Your task to perform on an android device: Show me the care plan progress of my  Violas plant on the Blossom app.
Image 0: 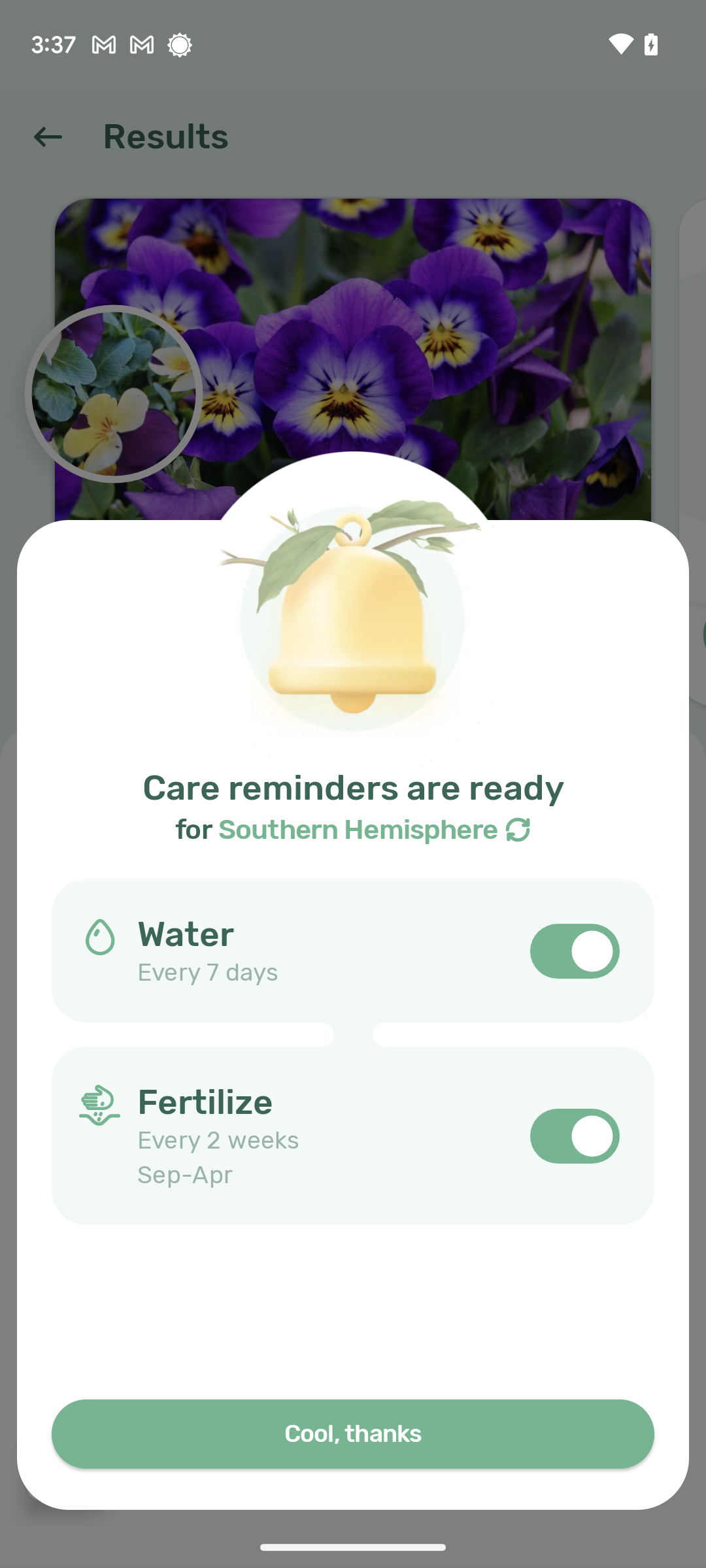
Click on the Cool, thanks tab at the bottom of the screen.
Step 0: click (353, 1433)
Image 1: 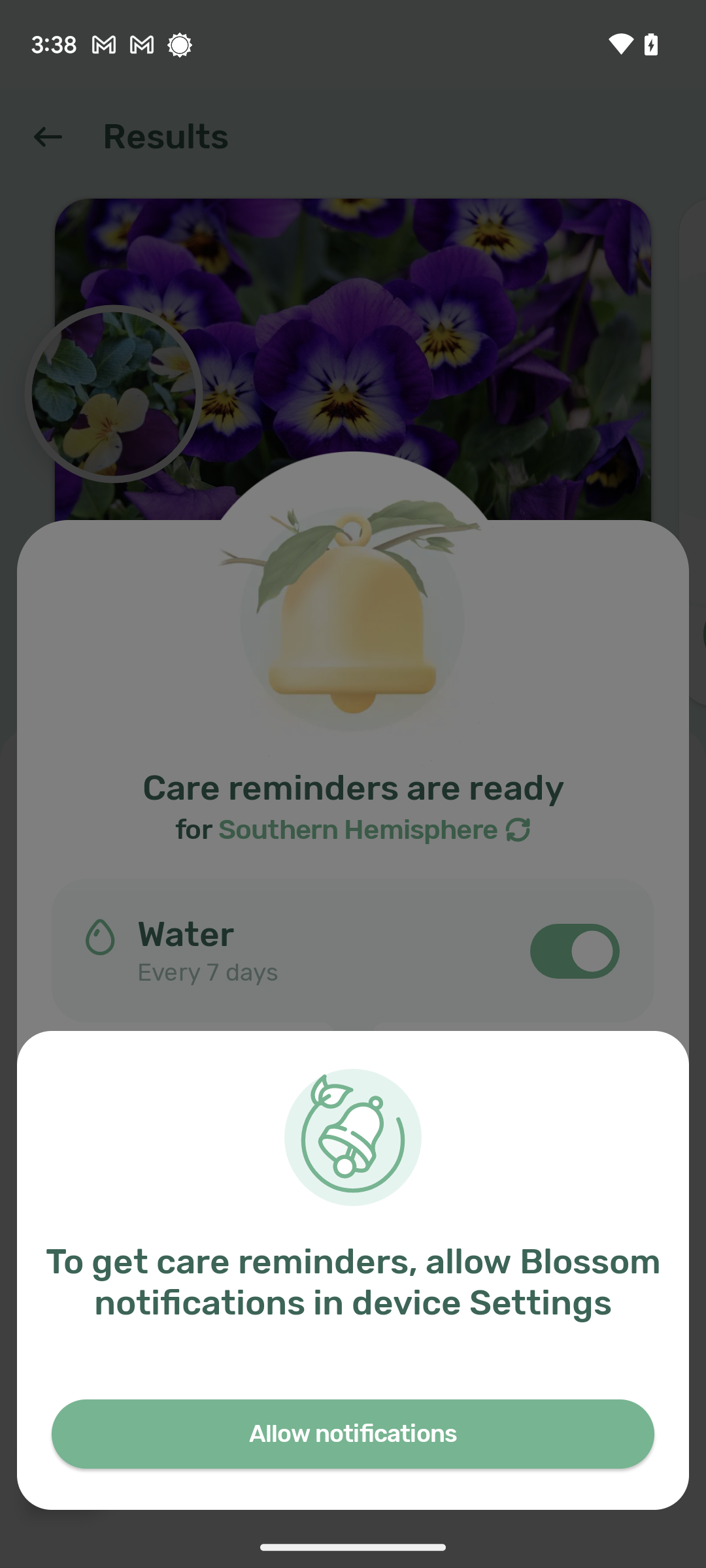
Click on the Cool, thanks tab at the bottom of the screen.
Step 1: wait
Image 2: 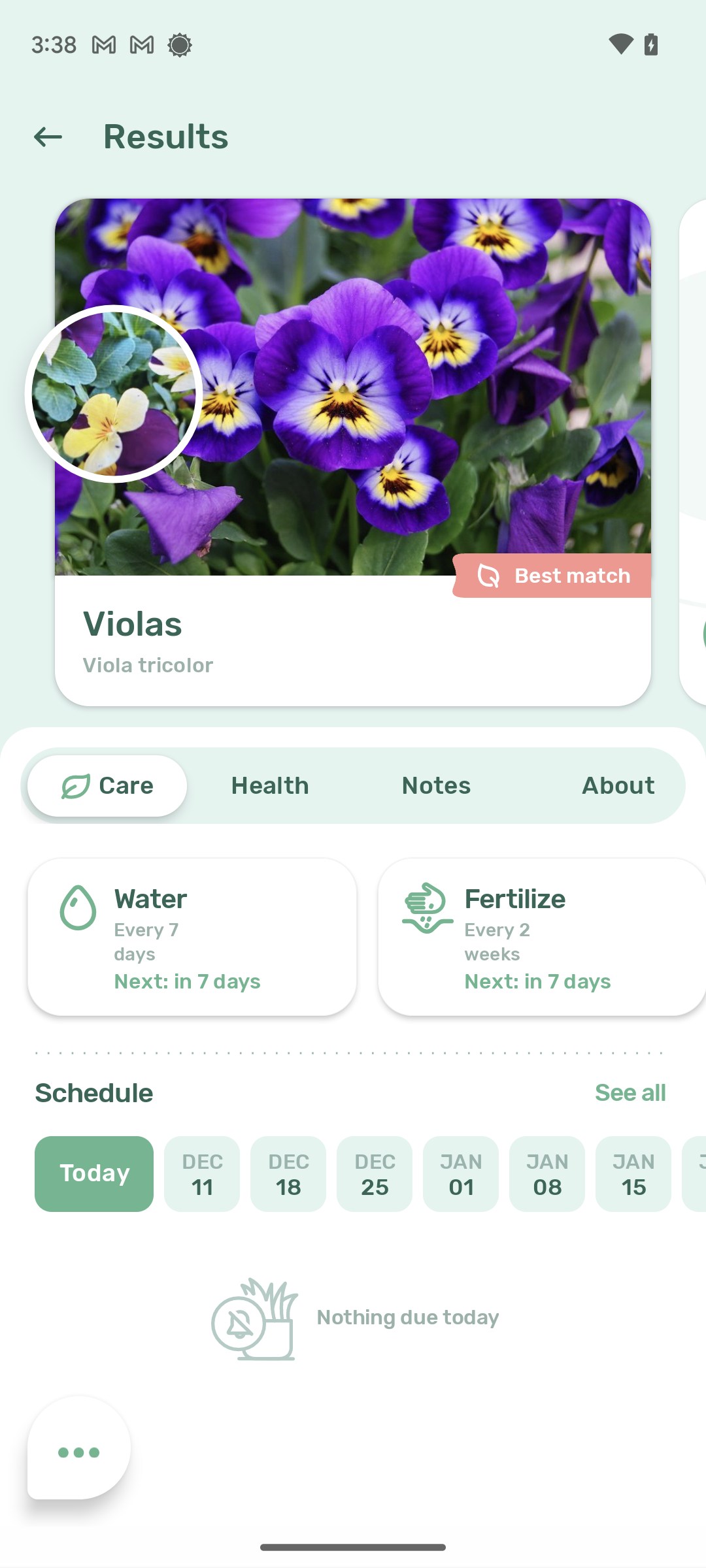
Click on the see all at the right side of Schedule heading.
Step 2: click (630, 1093)